Your task to perform on an android device: My wife also ask me to share the A_short_history_of_Germany file with her, so share this file from the Drive app with her at clarawagner98b@gmail.com on the Gmail app.
Image 0: 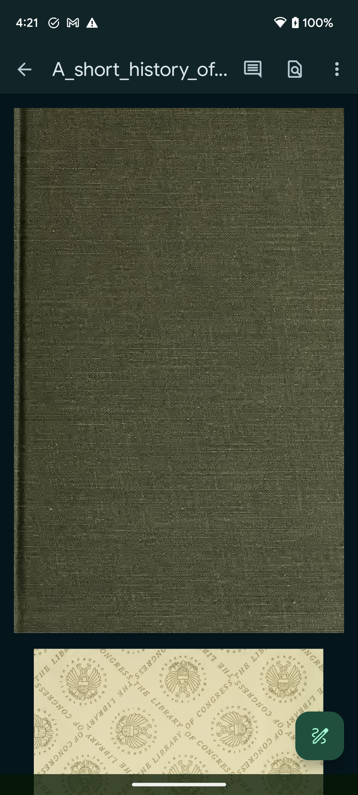
Click on the three dots icon at the top right corner of the screen to view the share option.
Step 0: click (337, 69)
Image 1: 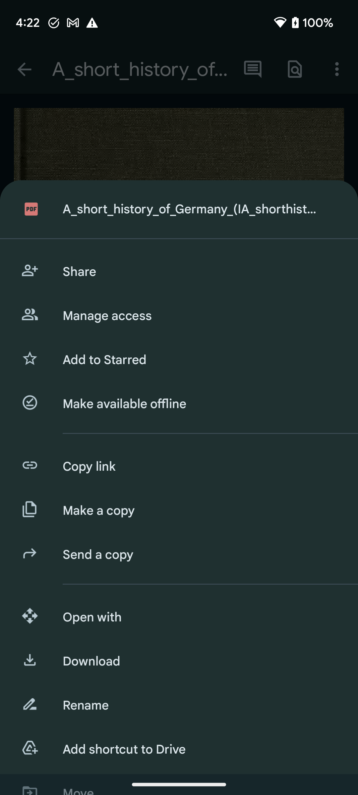
Click on the share option to share this file.
Step 1: click (200, 272)
Image 2: 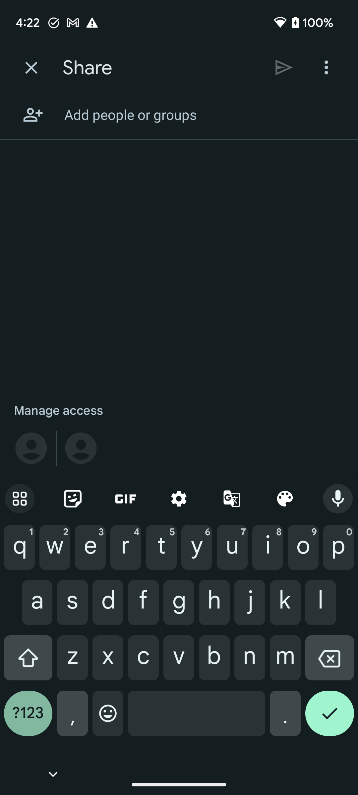
Click on the share option to share this file.
Step 2: wait
Image 3: 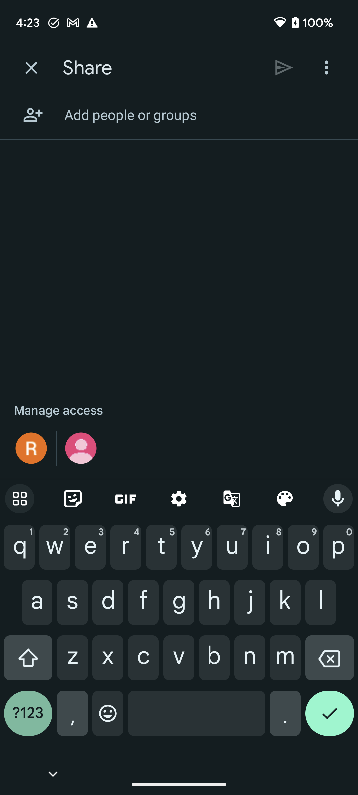
Type clarawagner98b@gmail.com in the add people section.
Step 3: type "clarawagner98b@gmail.com"
Image 4: 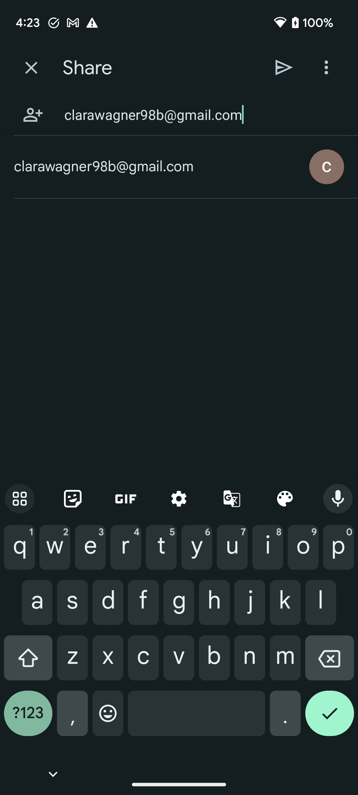
Click on the clarawagner98b@gmail.com to select this account.
Step 4: click (156, 167)
Image 5: 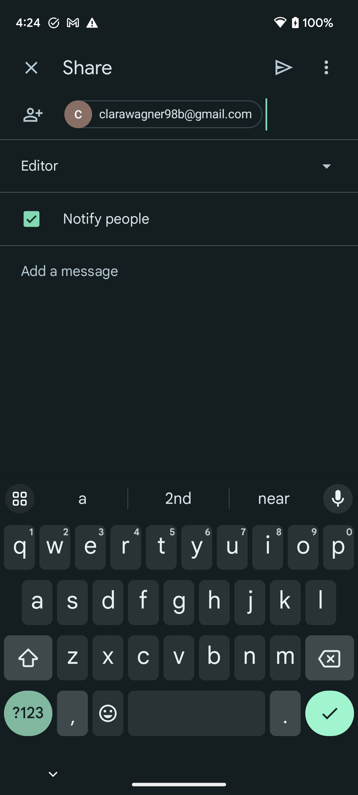
Click on the send button at the top right corner of the screen to share this file with my wife.
Step 5: click (284, 67)
Image 6: 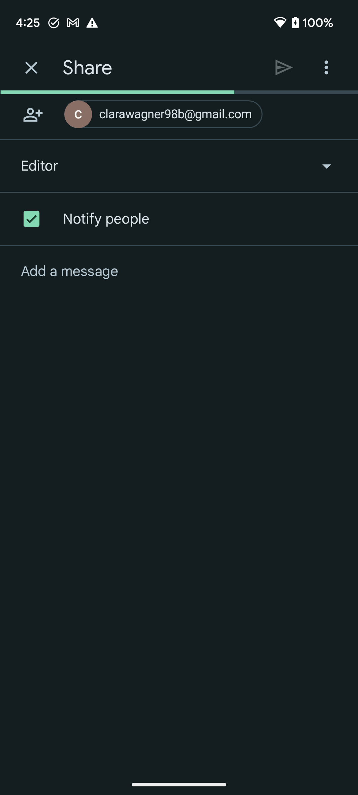
Click on the send button at the top right corner of the screen to share this file with my wife.
Step 6: wait